Your task to perform on an android device: Search the Location from Hyatt Place, New York, to Times Square, 42 St., and track the direction by bicycle.
Image 1: 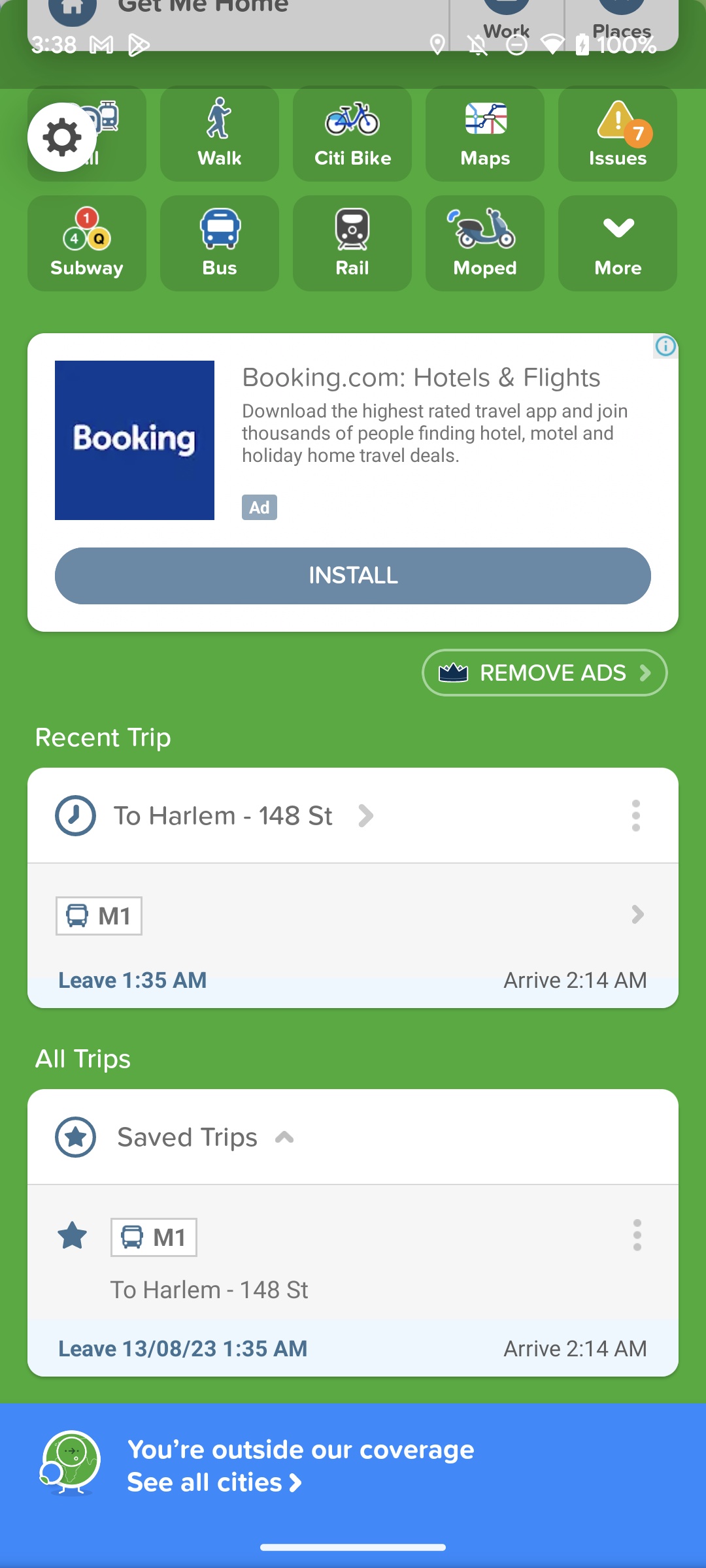
Scroll down to view the search icon option
Step 1: scroll up
Image 2: 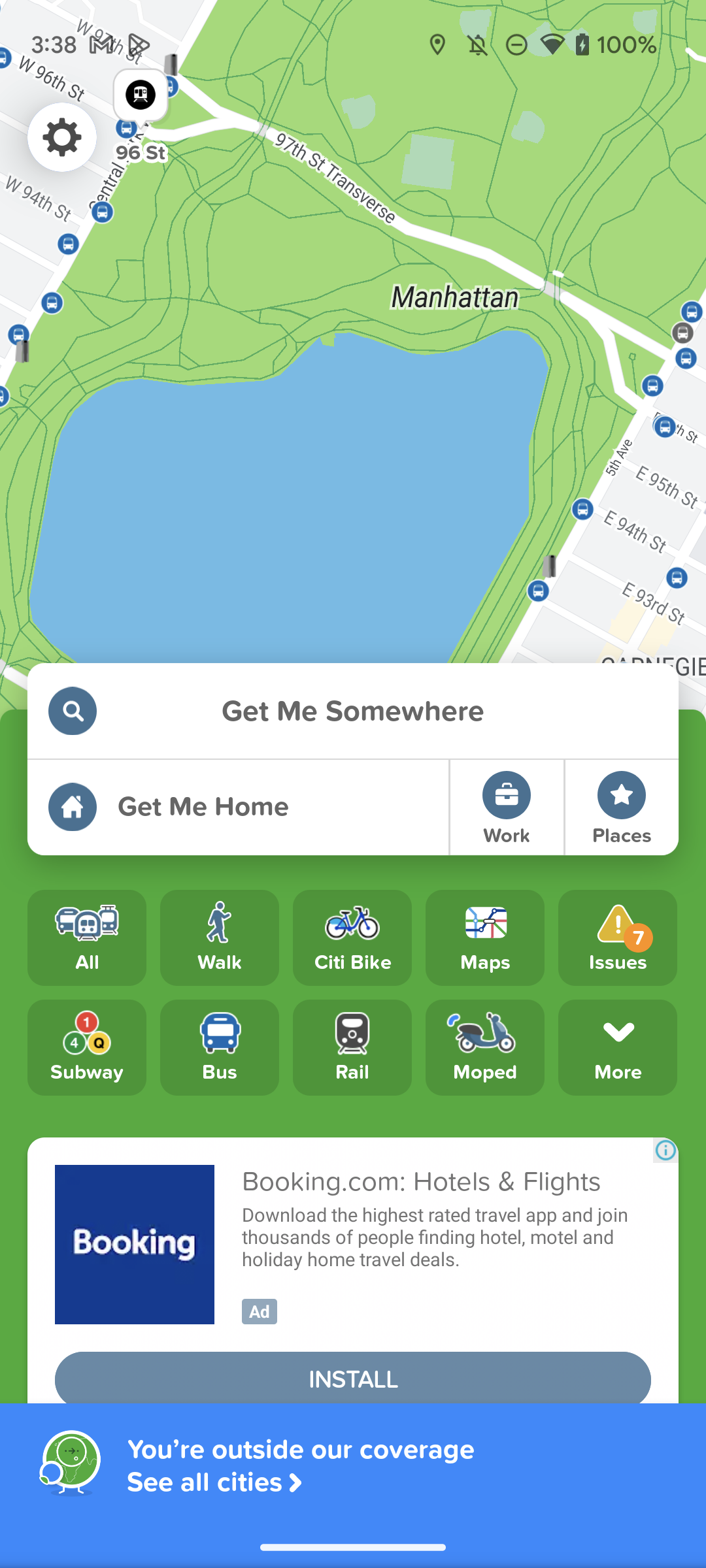
Click on the search icon 
Step 2: click (353, 598)
Image 3: 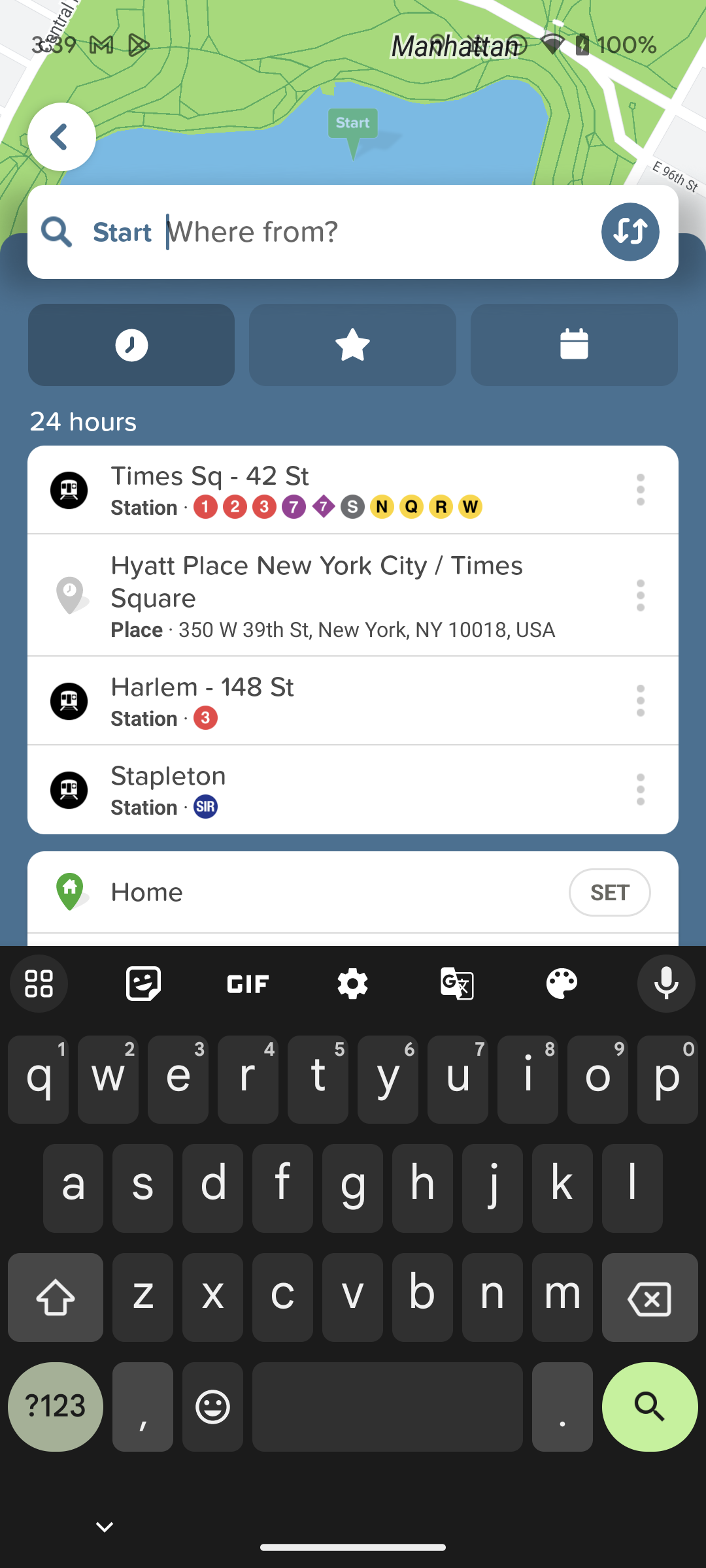
Type "Hyatt Place, New York" in the start point
Step 3: type "Hyatt Place, New York"
Image 4: 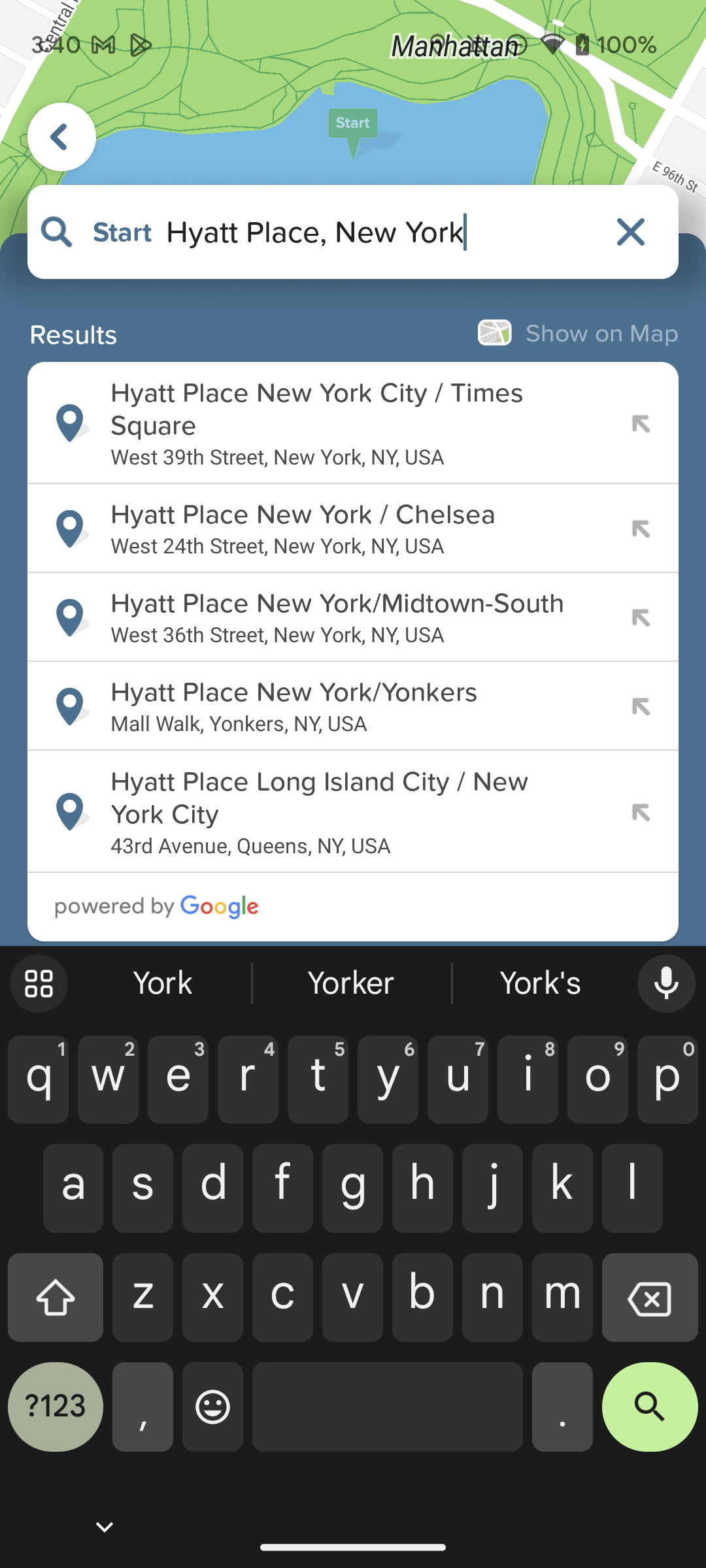
Click on the Hyatt Place New York City /Times result
Step 4: click (343, 408)
Image 5: 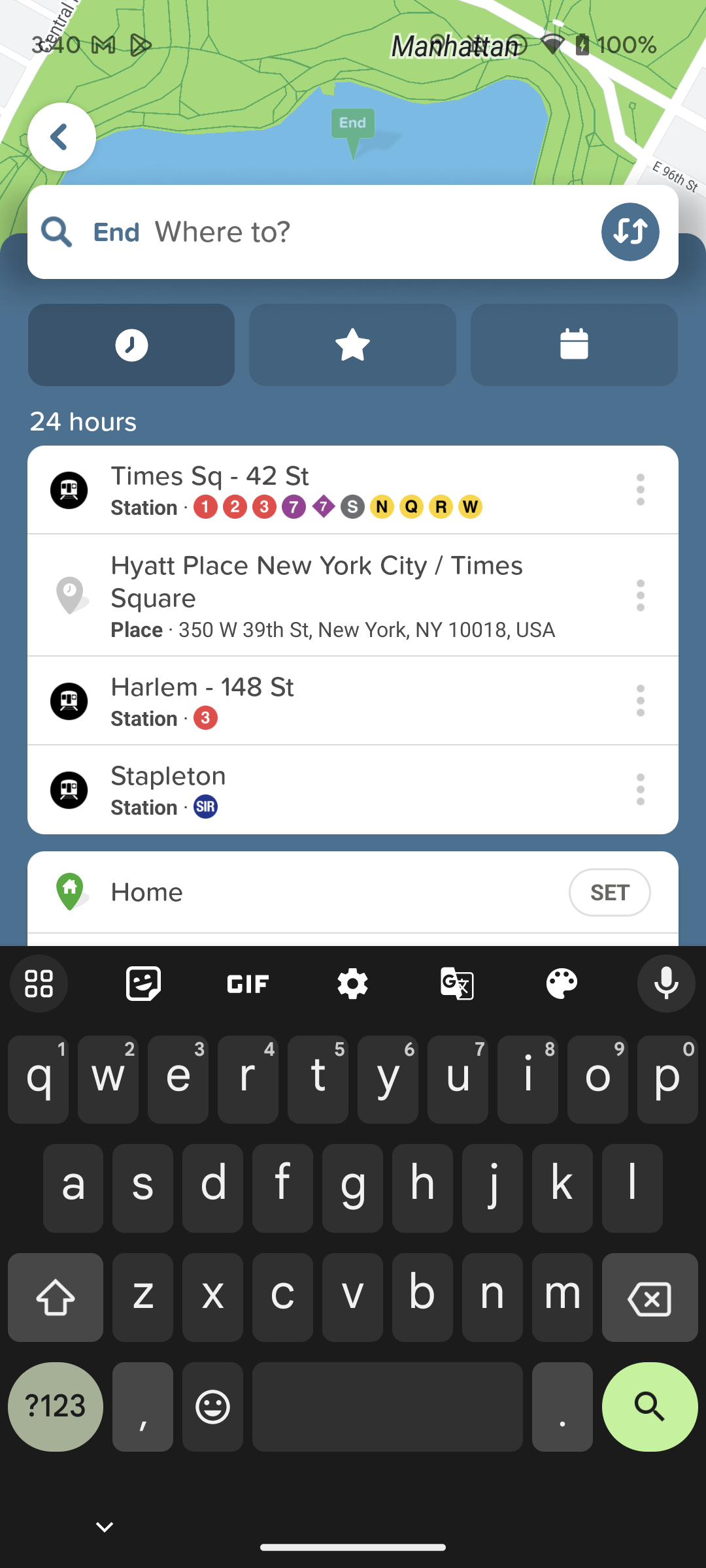
Type "Times Square, 42 St" in the End point
Step 5: type "Times Square, 42 St."
Image 6: 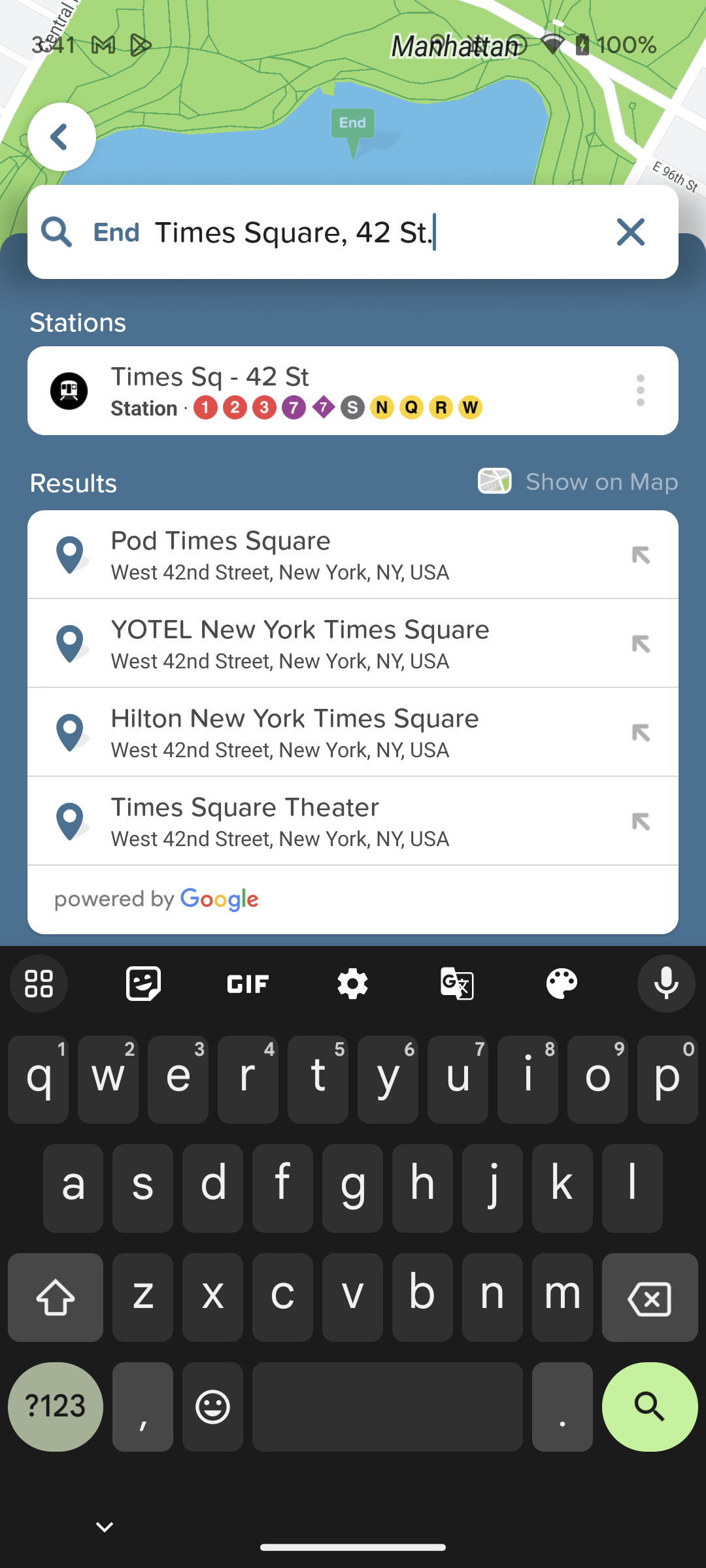
Click on the Times sq-42 St click on the result
Step 6: click (343, 376)